Your task to perform on an android device: In order to compare exchange rates of  GBP to ZAR using the XE app, I need to know how much 100 pound will be converted to South African Rand compared to Euro.
Image 0: 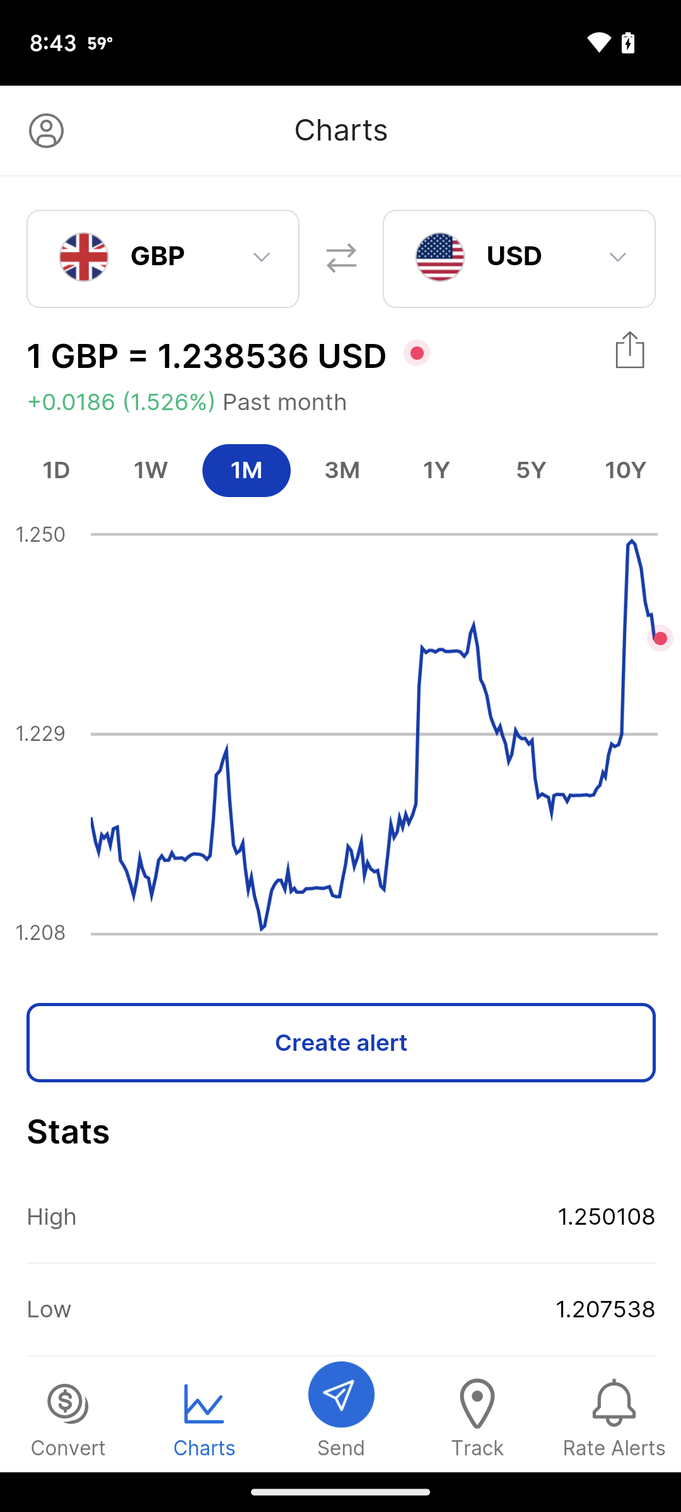
Click on the convert tab
Step 0: click (68, 1417)
Image 1: 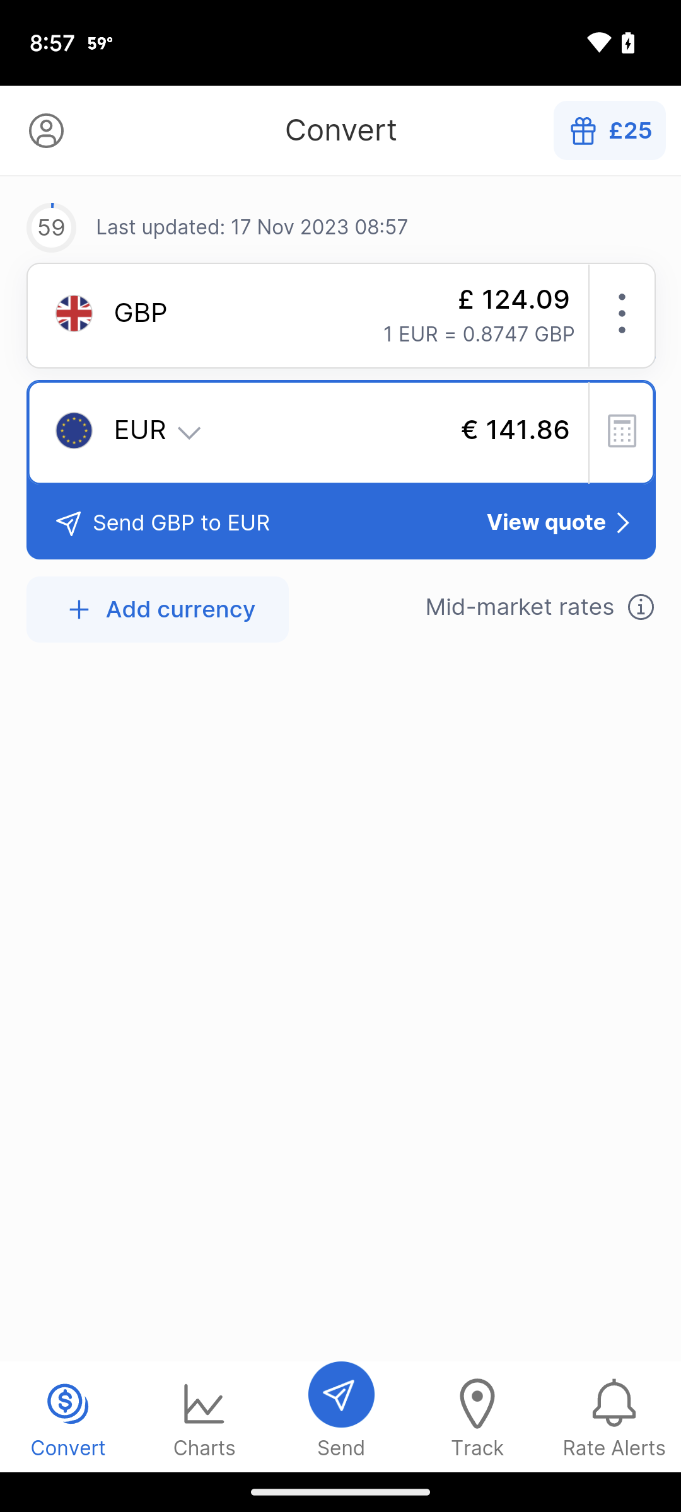
Click on the GBP tab
Step 1: click (342, 323)
Image 2: 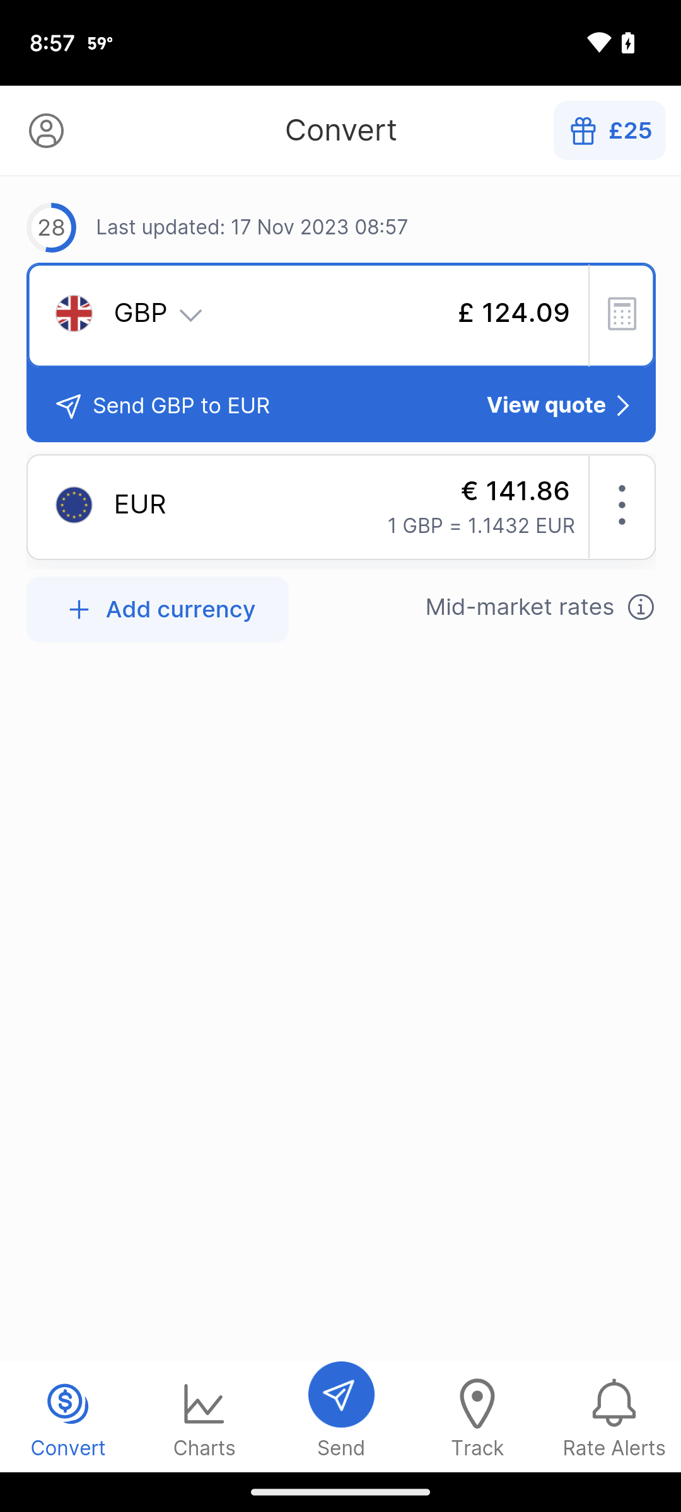
Click on the GBP tab
Step 2: wait
Image 3: 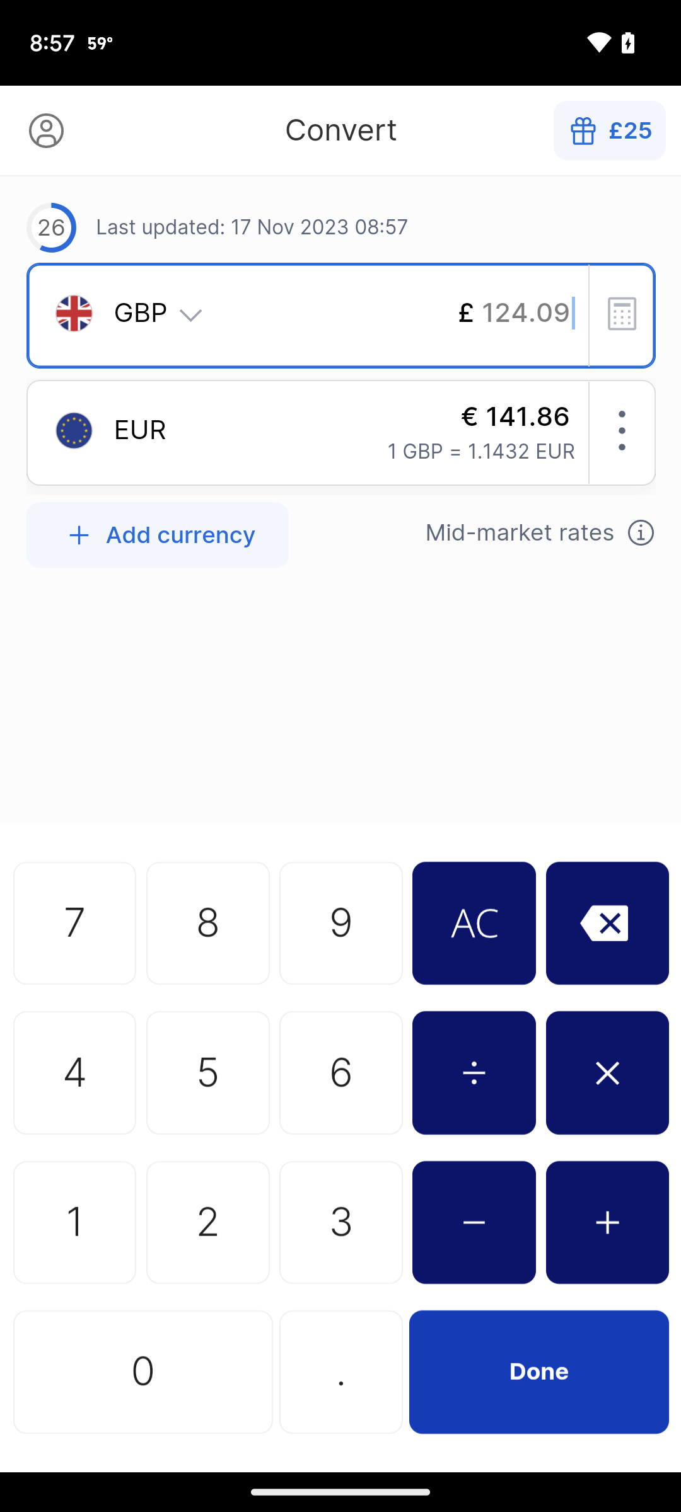
Click on the cross icon on the numberpad
Step 3: click (603, 924)
Image 4: 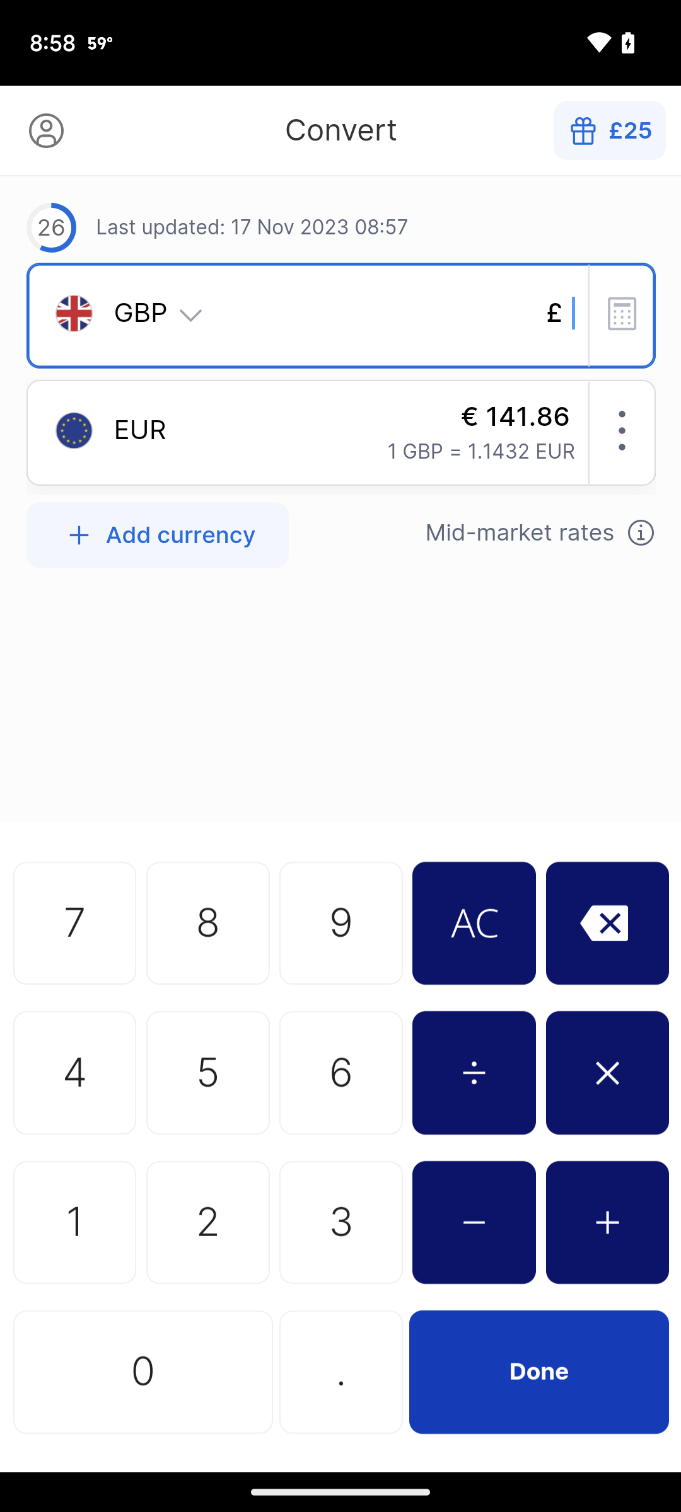
Click on one
Step 4: click (342, 779)
Image 5: 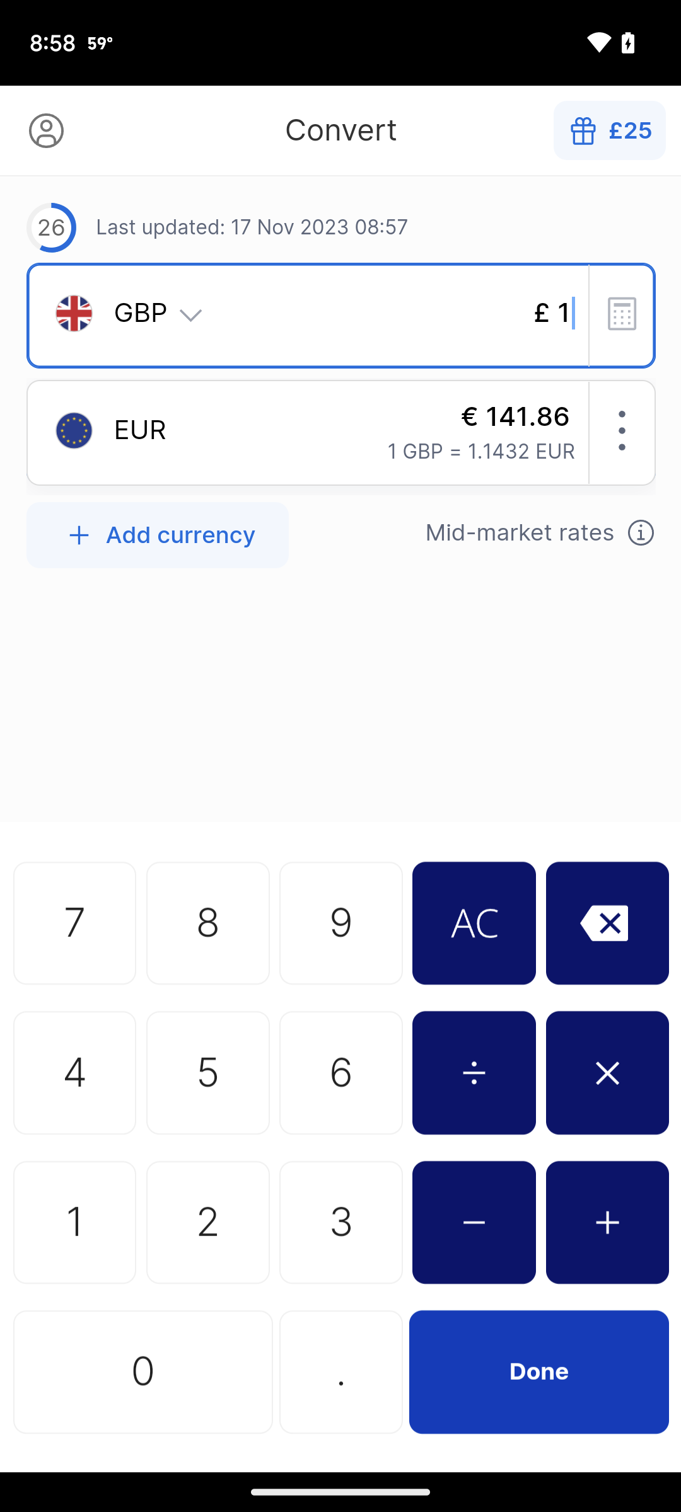
Click on 0
Step 5: click (68, 1417)
Image 6: 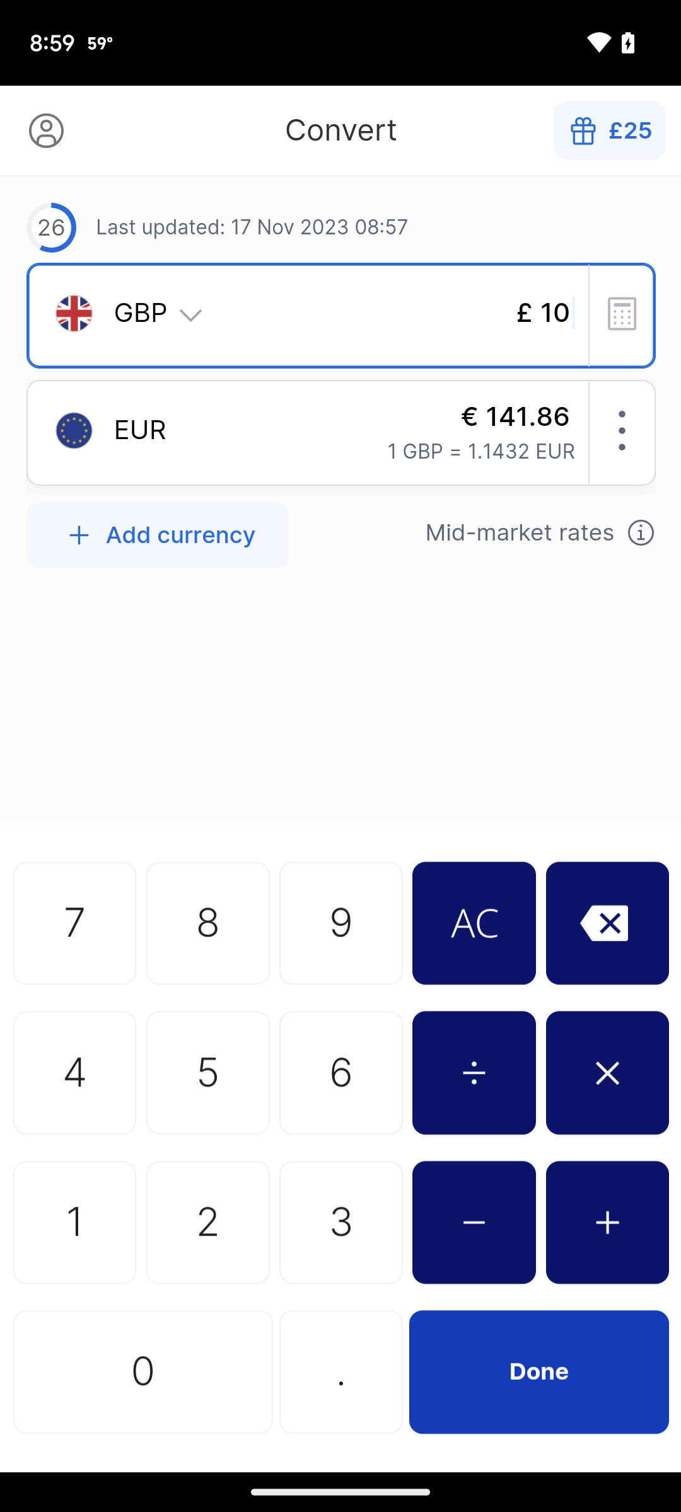
Click on 0
Step 6: click (68, 1417)
Image 8: 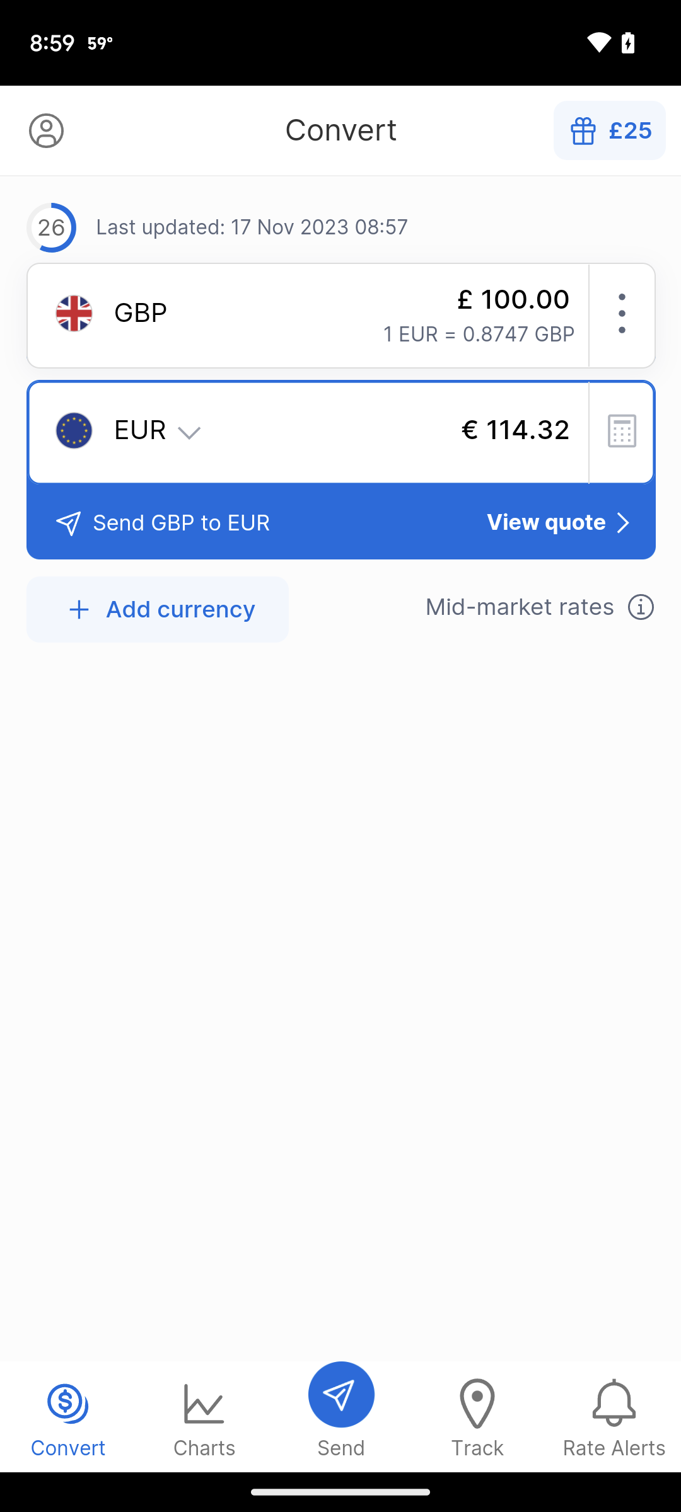
Click on EUR dropdown
Step 8: click (342, 432)
Image 9: 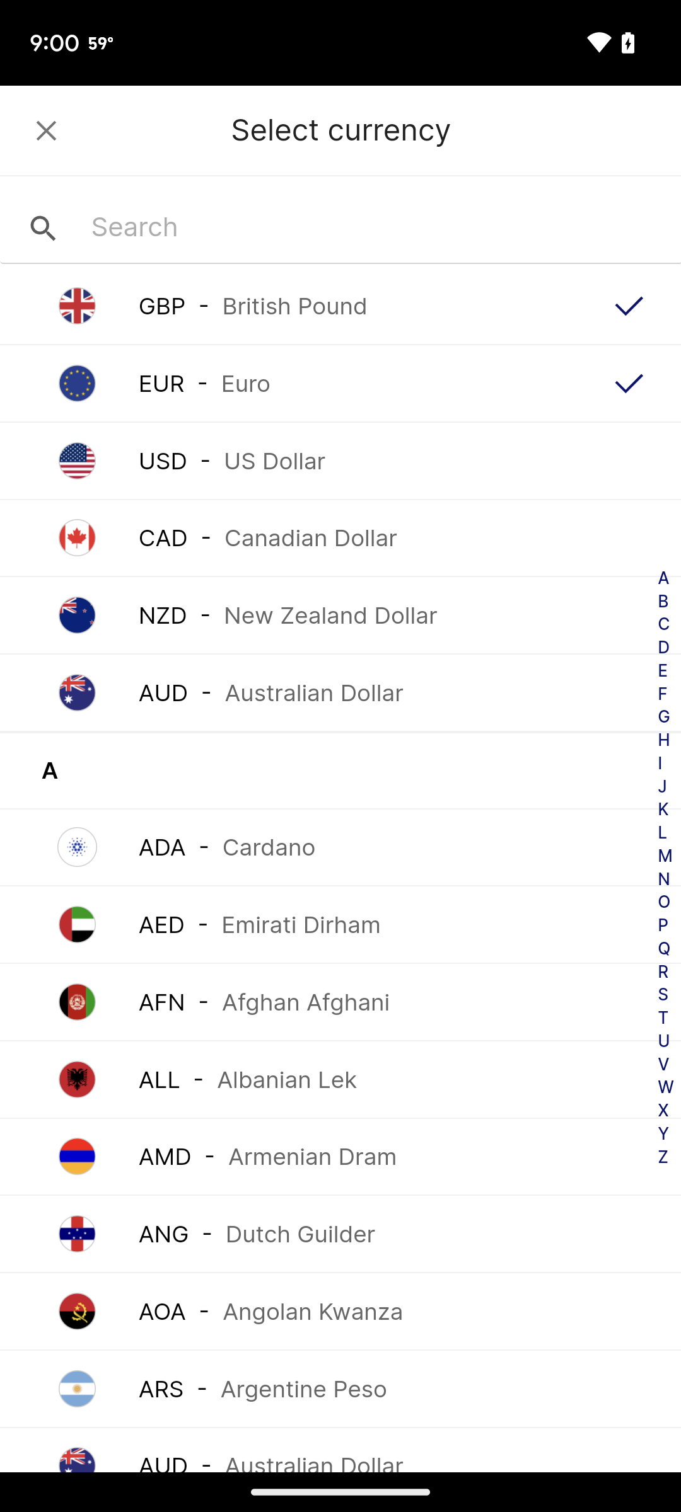
Click on the search textbox
Step 9: click (251, 227)
Image 10: 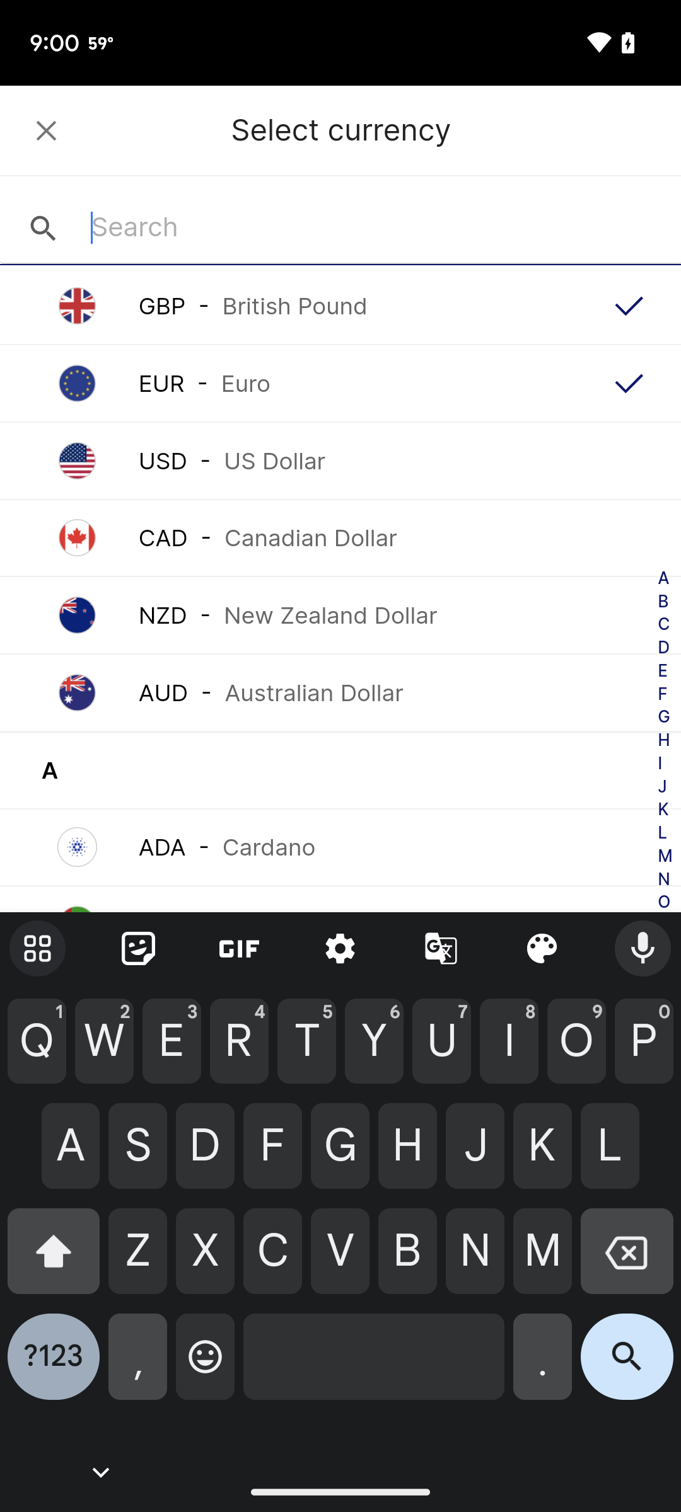
Enter ZAR in the textbox
Step 10: type "ZAR"
Image 11: 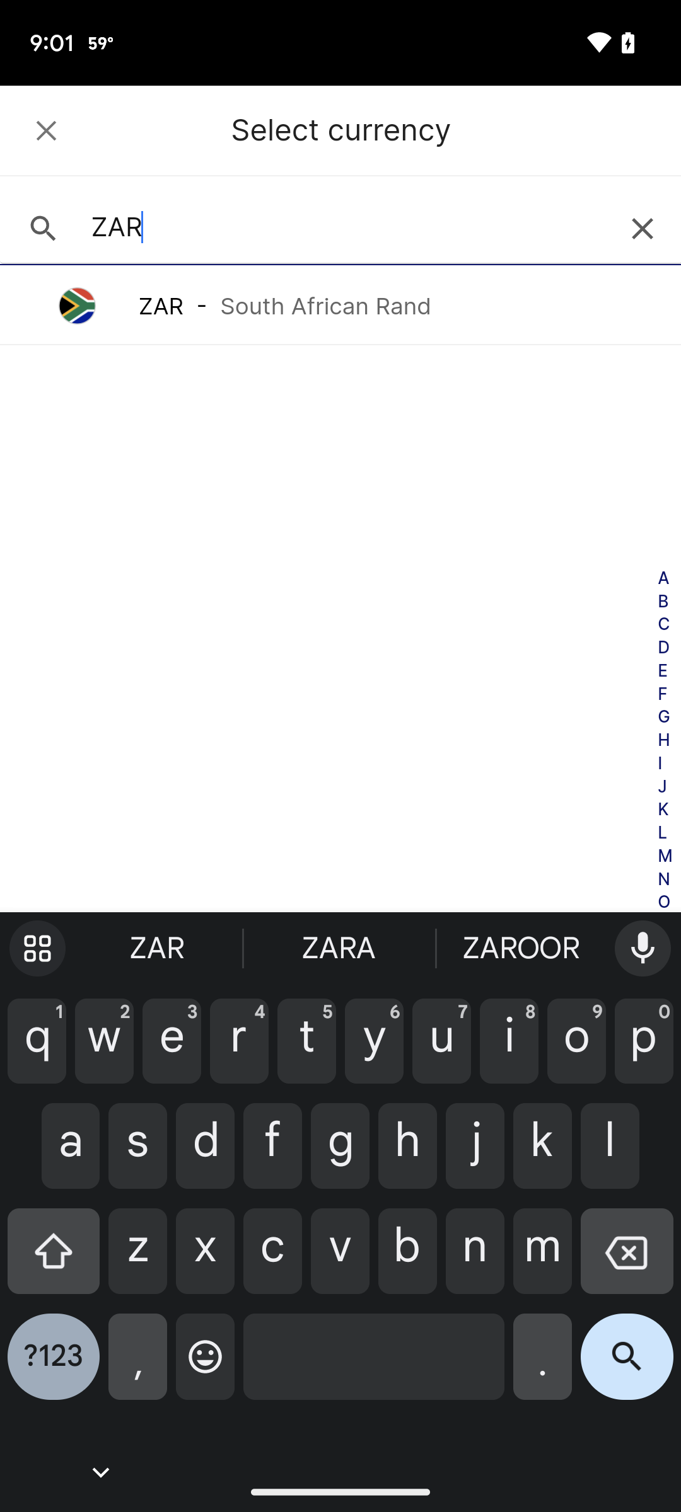
Click on the suggested result
Step 11: click (340, 306)